Your task to perform on an android device: In the Carrot app. Check the current weather forecast conditions in Mumbai. 
Image 1: 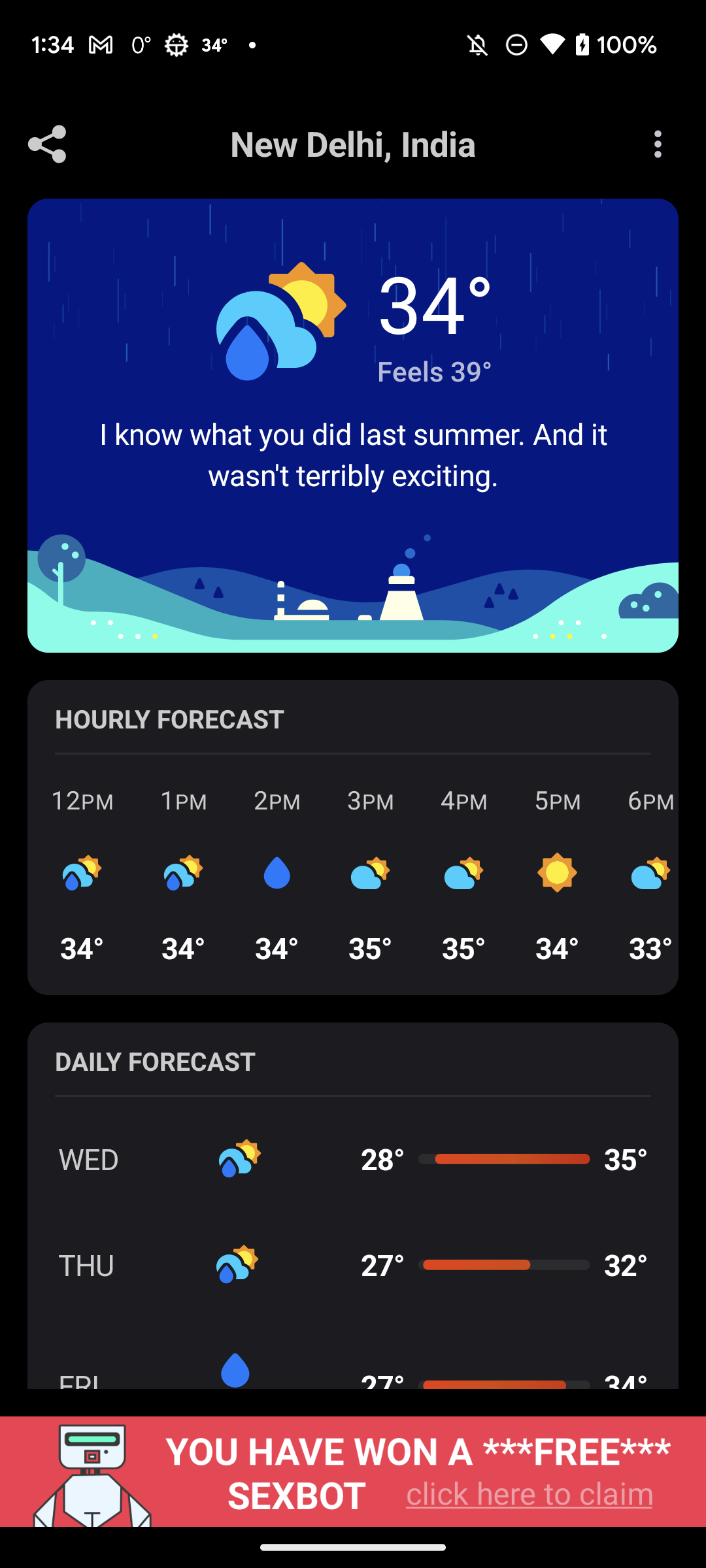
Click on the New Delhi,India location at top of the screen
Step 1: click (353, 143)
Image 2: 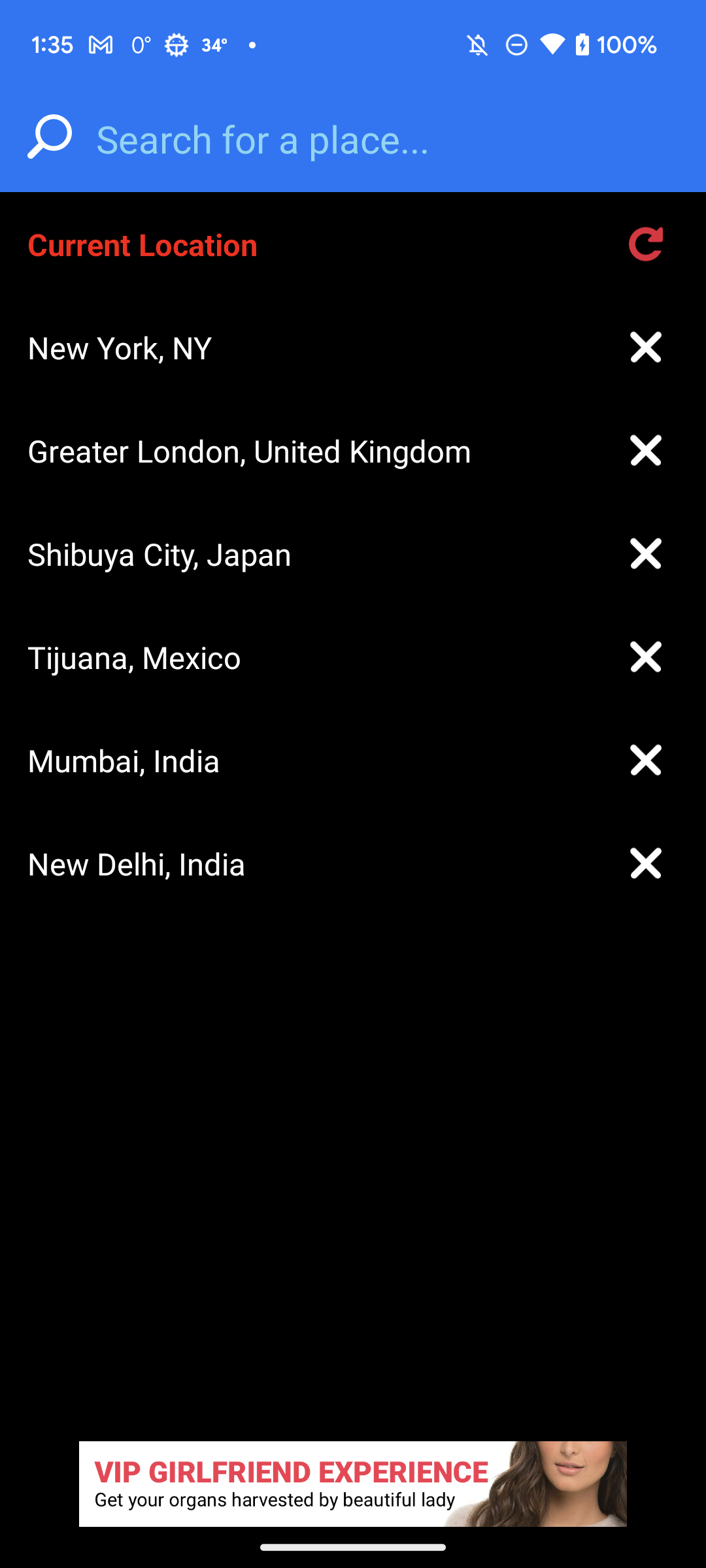
Click on the search bar at top of the screen
Step 2: click (353, 140)
Image 3: 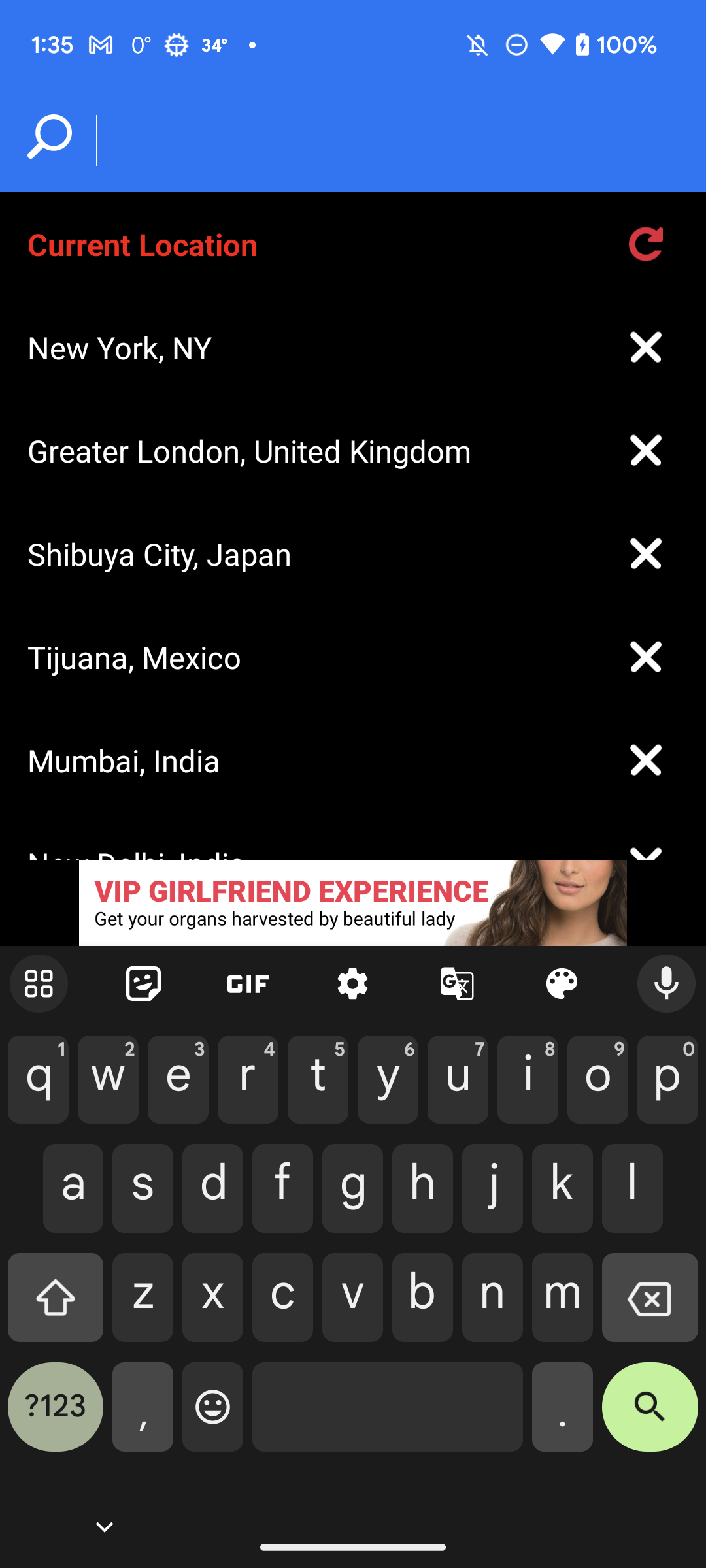
Type "Mumbai" in search bar
Step 3: type "Mumbai"
Image 4: 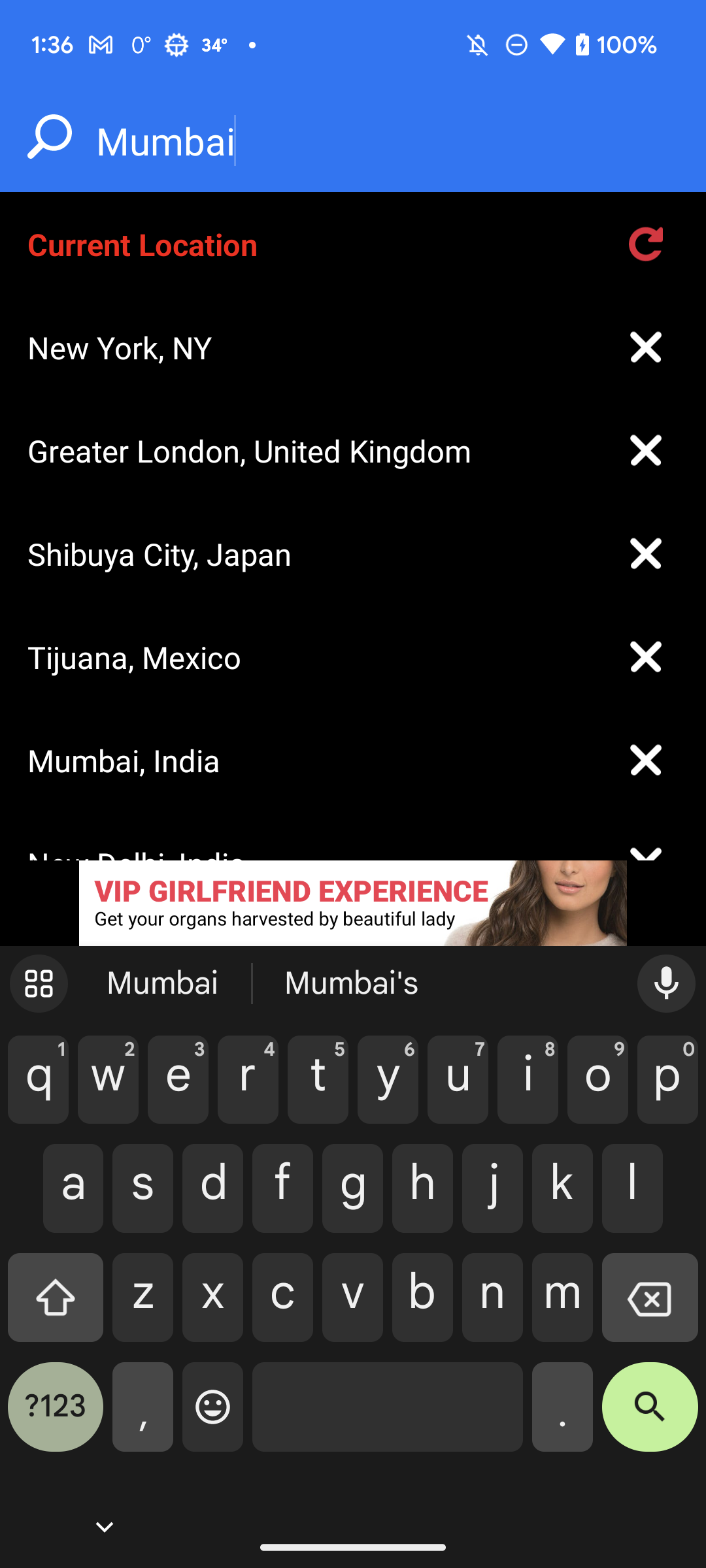
Click on the search key at the bottom right of the keyboard
Step 4: click (650, 1417)